Your task to perform on an android device: Unmark the star on Glow nurture mail.
Image 0: 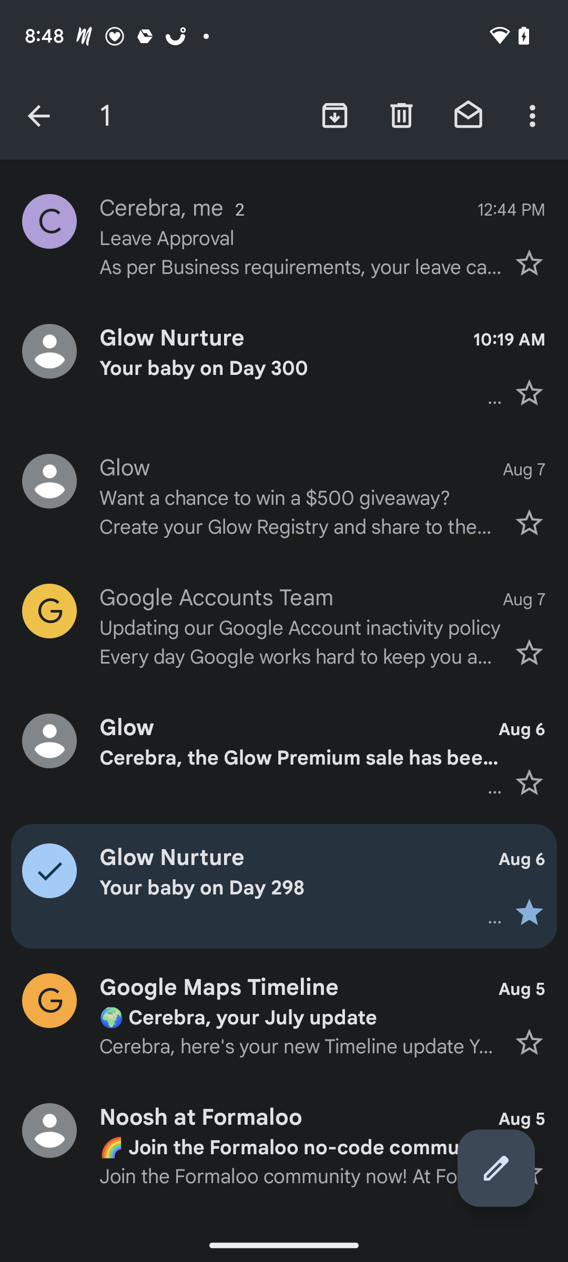
click on the star icon next to the august,6 glow nurture mail.
Step 0: click (284, 886)